Your task to perform on an android device: Go to the notification option under YouTube settings and disable the Watch on TV option.
Image 0: 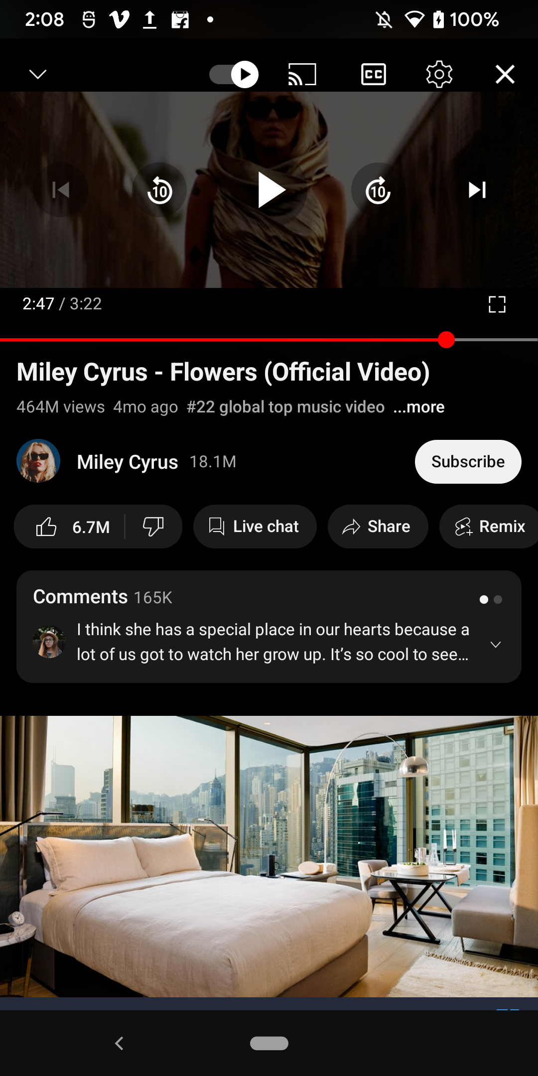
Go back to the previous screen
Step 0: press back button
Image 1: 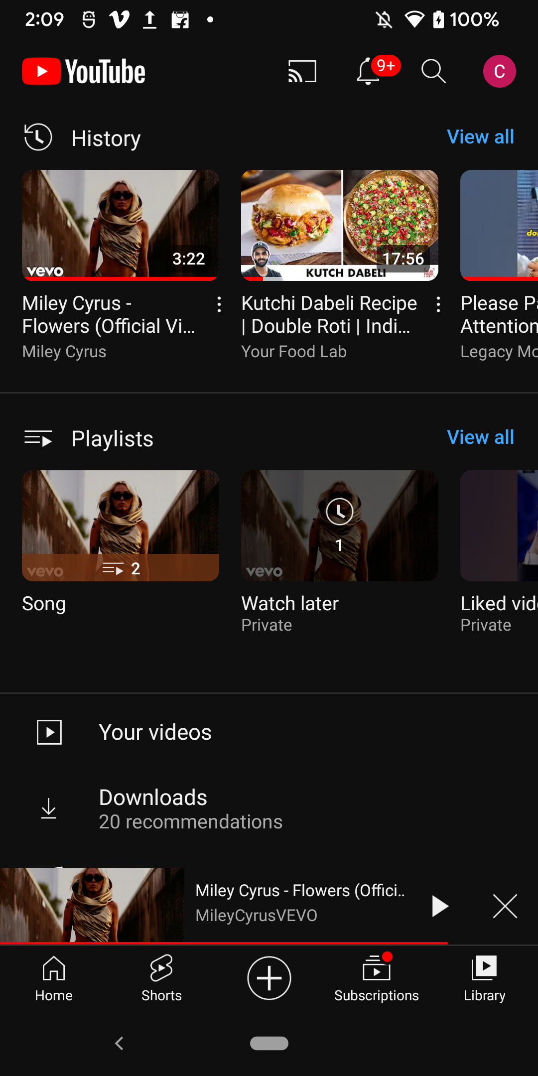
Click on the profile picture at the top right corner of the screen
Step 1: click (499, 71)
Image 2: 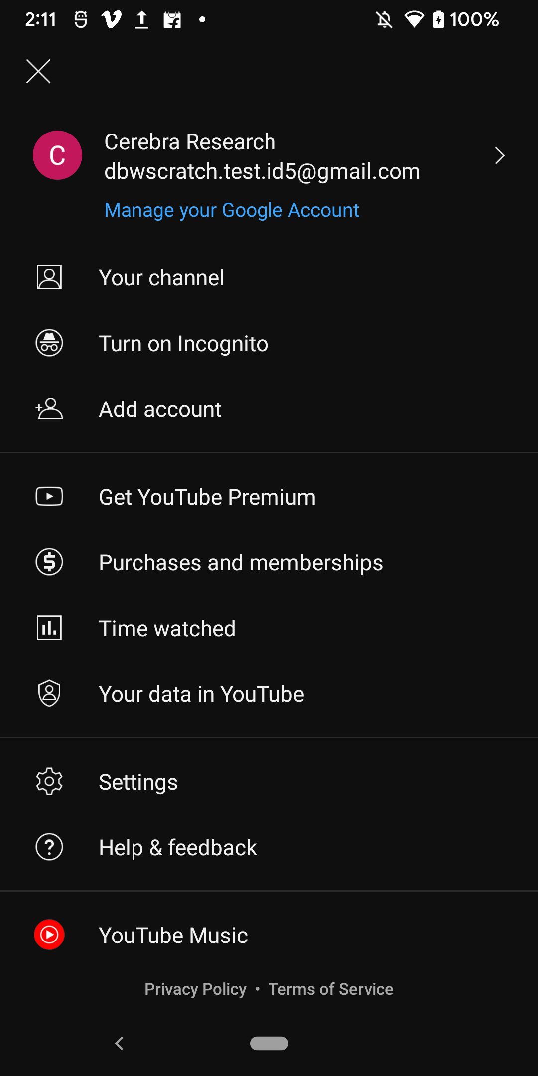
Open setting option
Step 2: click (269, 781)
Image 3: 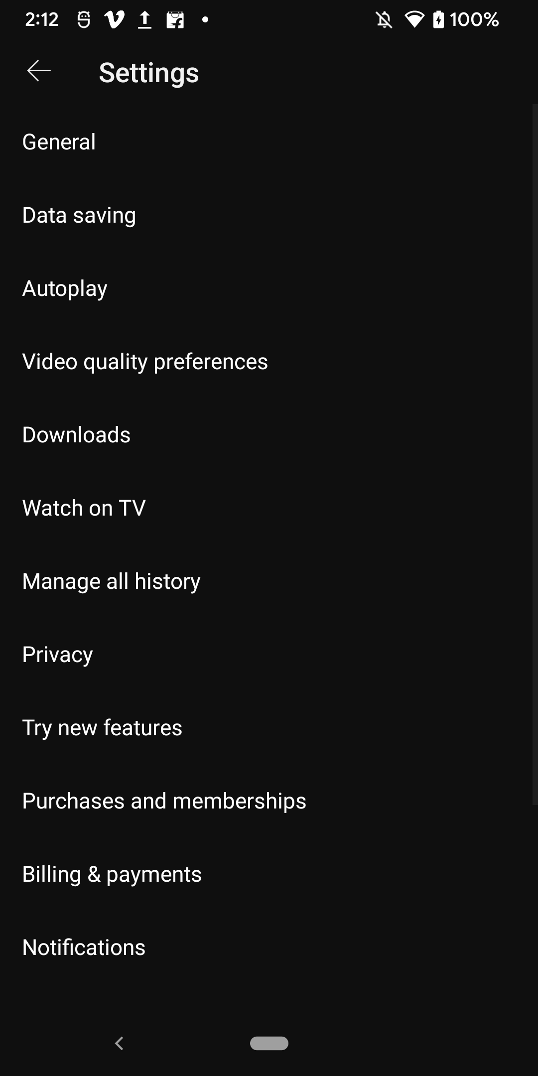
Open notification option
Step 3: click (269, 945)
Image 4: 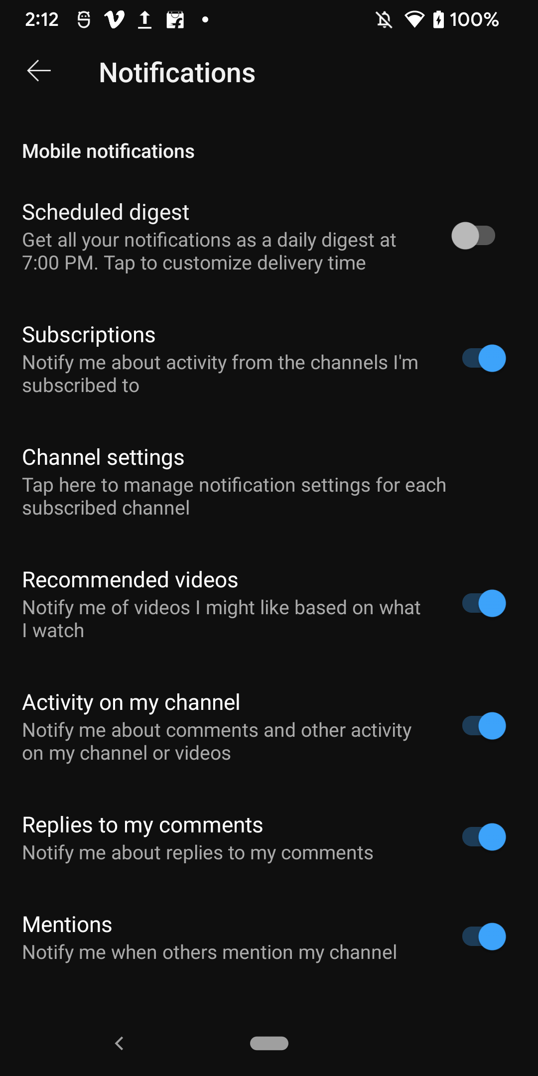
Scroll down to view watch on TV option
Step 4: scroll down
Image 5: 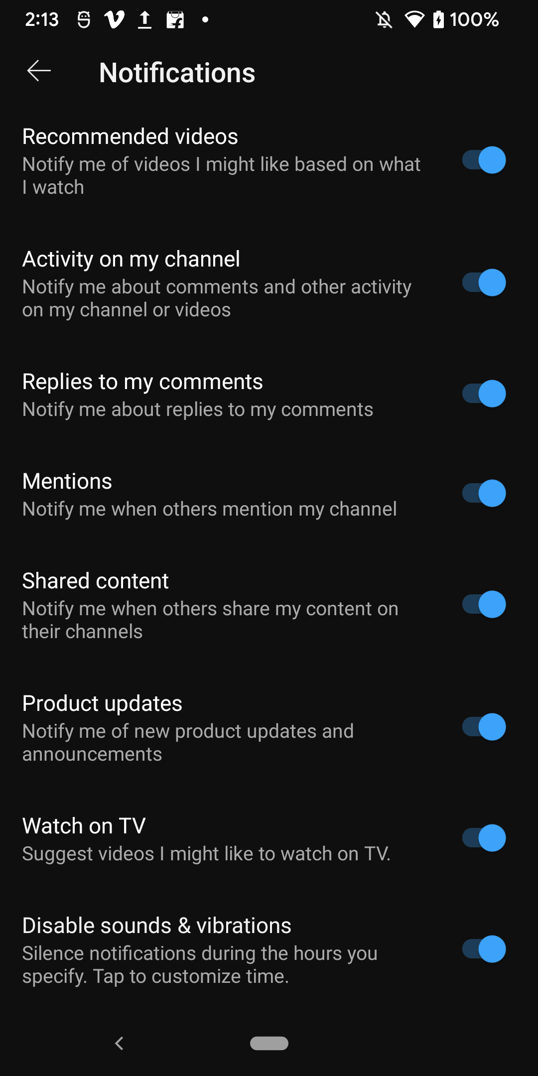
Disable the watch on TV 
Step 5: click (479, 838)